Your task to perform on an android device: I would like to compare the prices of the Xiaomi mijia portable food processor to the similar items in the market to get more clarity.
Image 0: 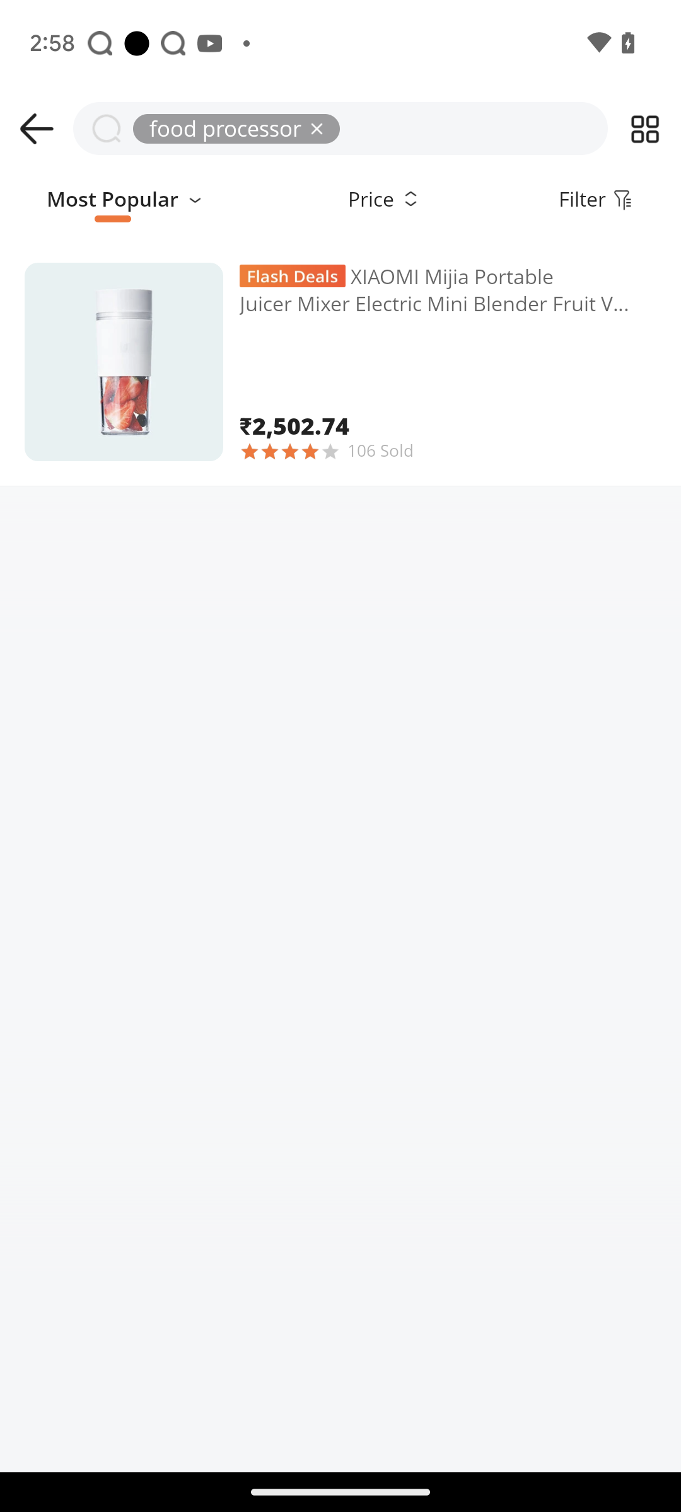
Click on the Xiaomi mijia portable food processor
Step 0: click (340, 362)
Image 1: 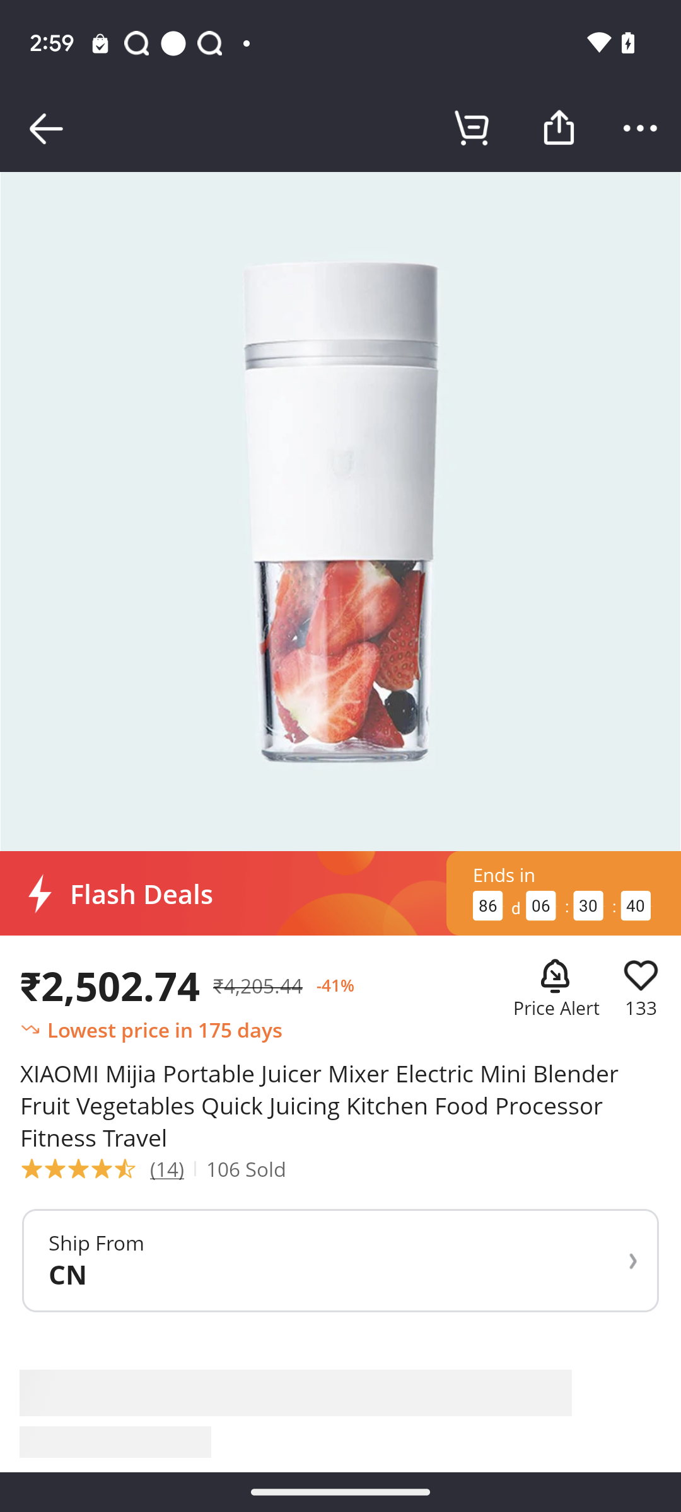
Swipe up to view the similar products
Step 1: scroll down
Image 2: 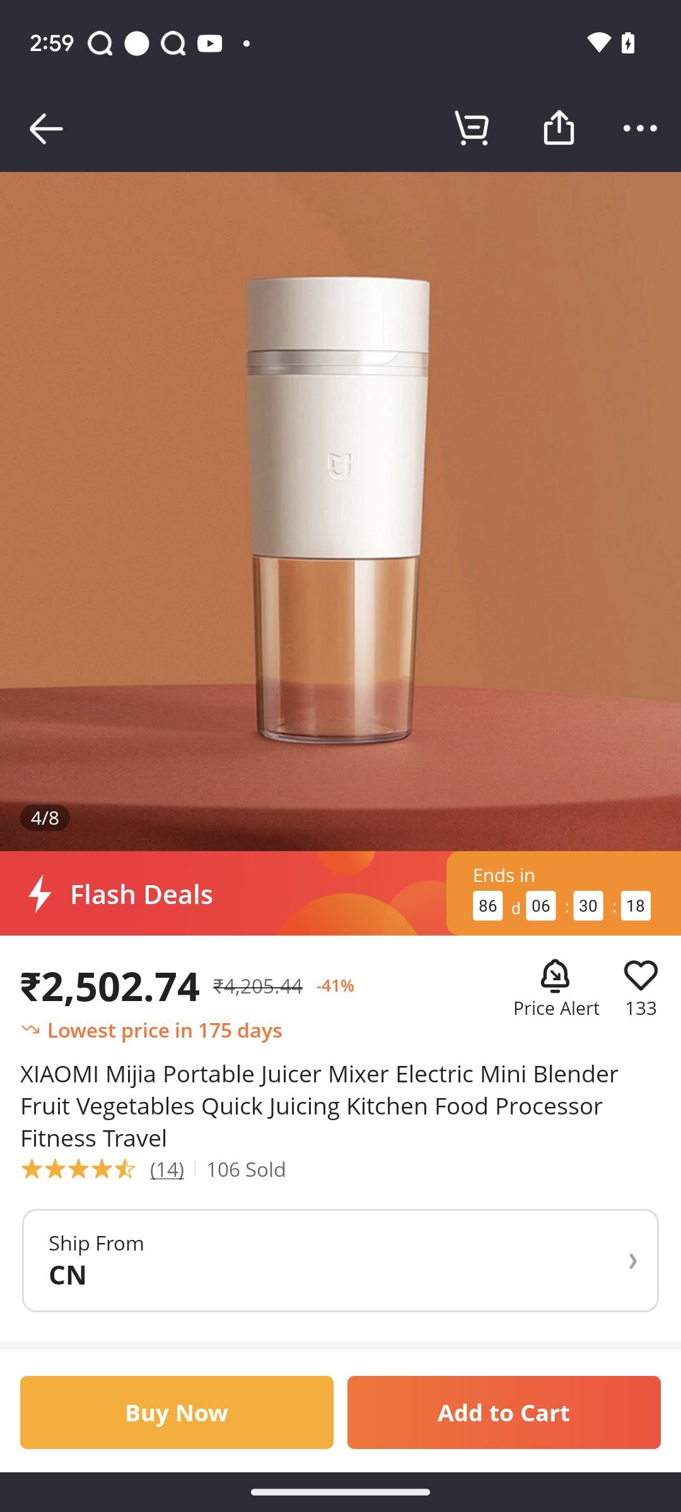
Swipe up to view the similar products
Step 2: scroll down
Image 3: 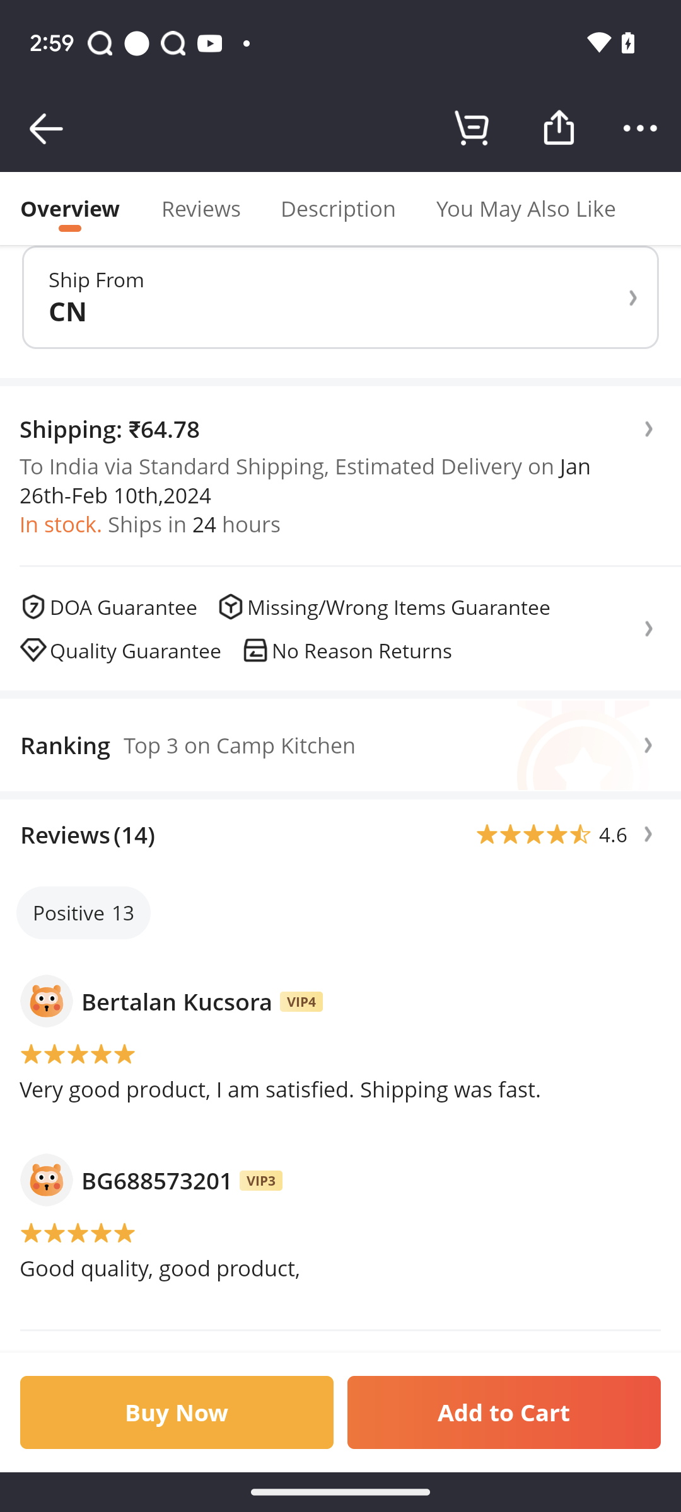
Swipe up to view the similar products
Step 3: scroll down
Image 4: 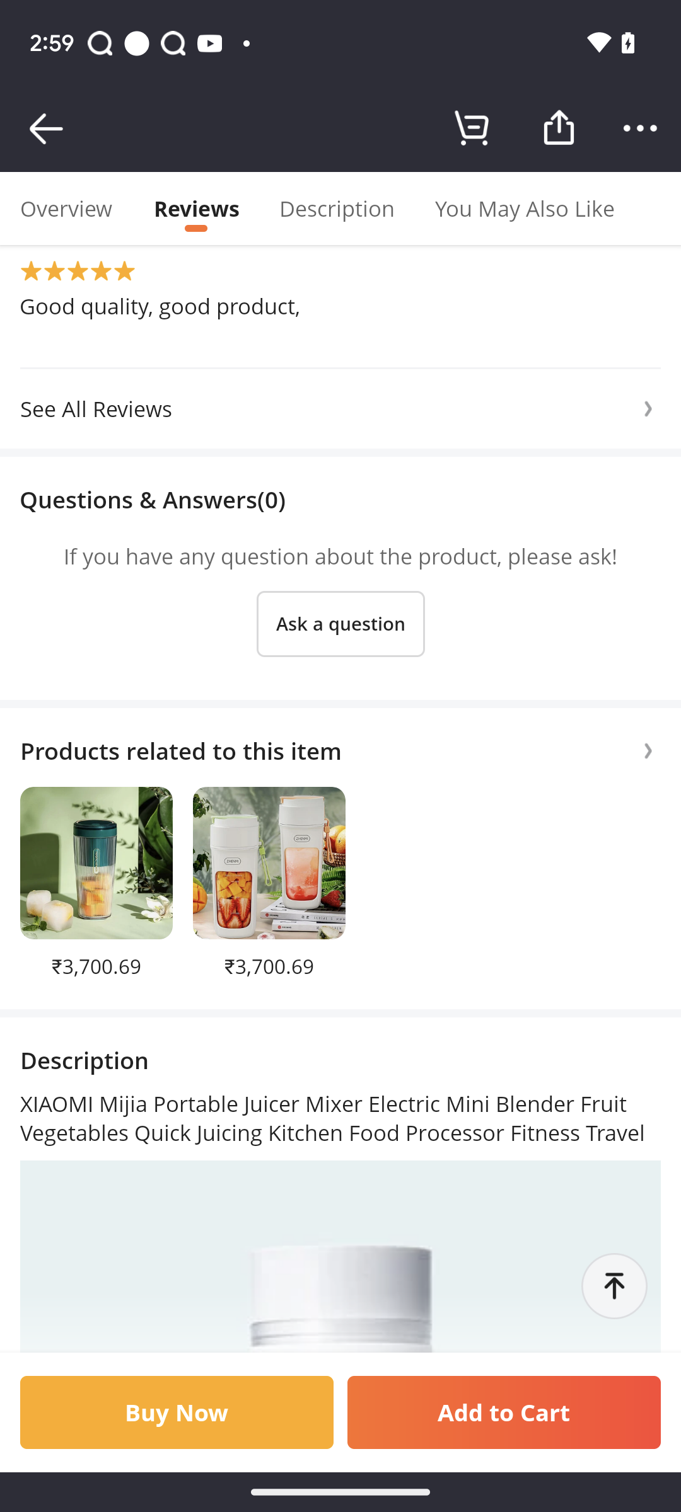
click on the products related to this item option
Step 4: click (601, 791)
Image 5: 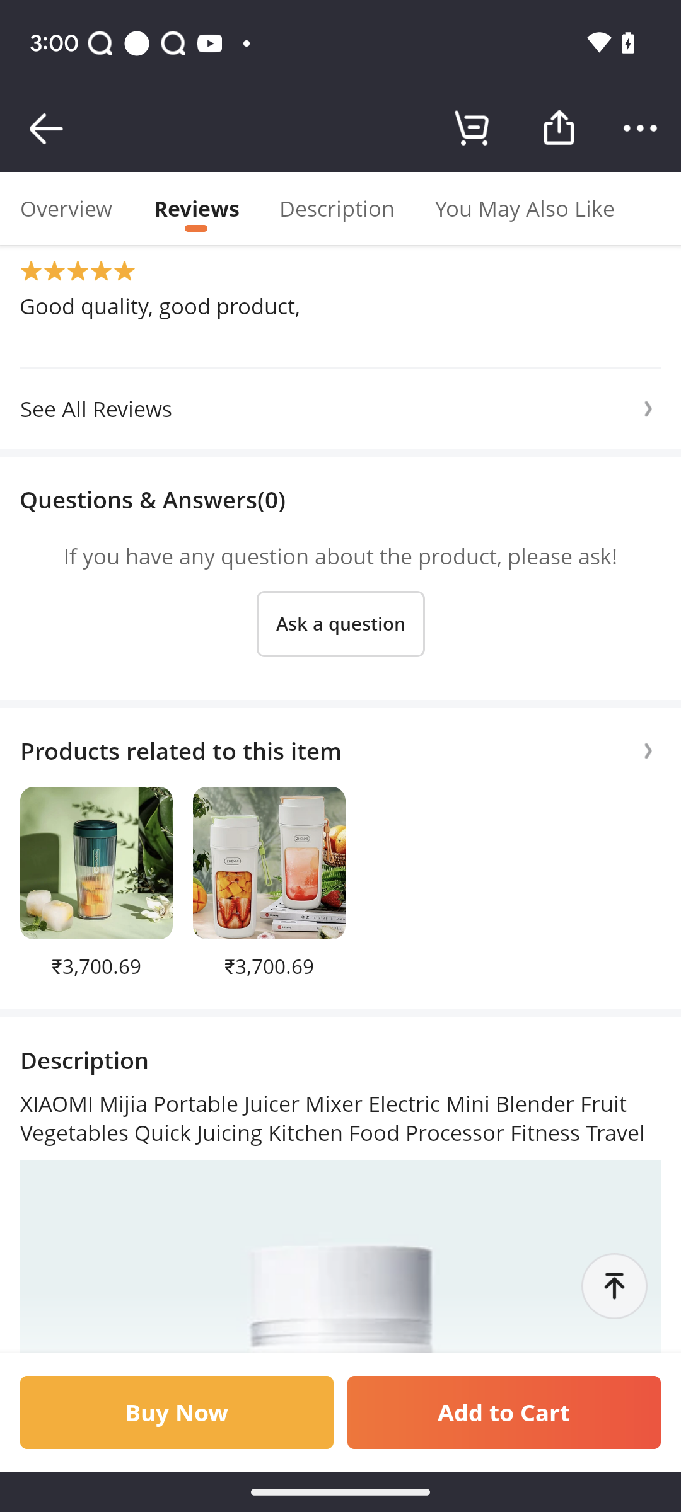
click on the products related to this item option
Step 5: wait